Your task to perform on an android device: In the Solid explorer app, rename Movie folder name to Webseries
Image 0: 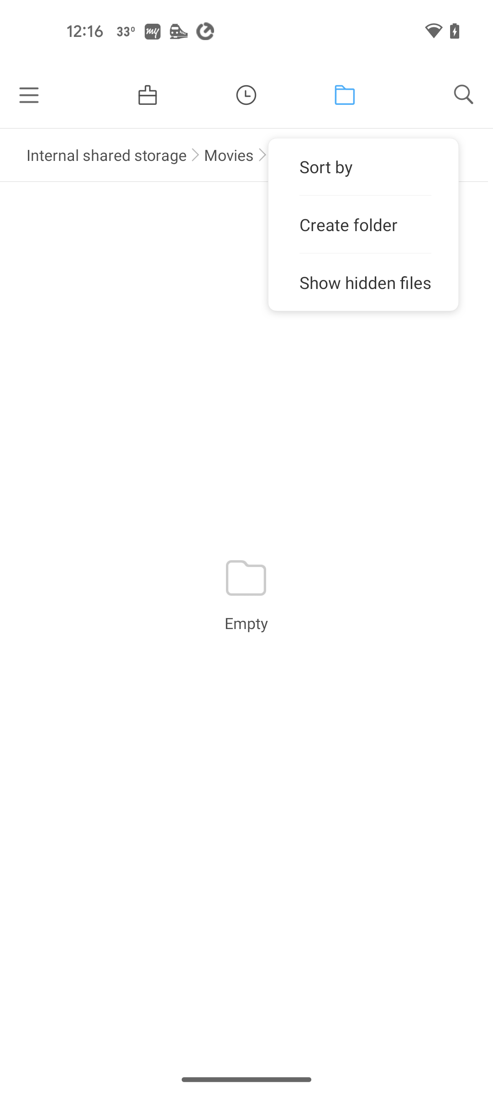
Open solid explorer
Step 0: open app "Solid Explorer"
Image 1: 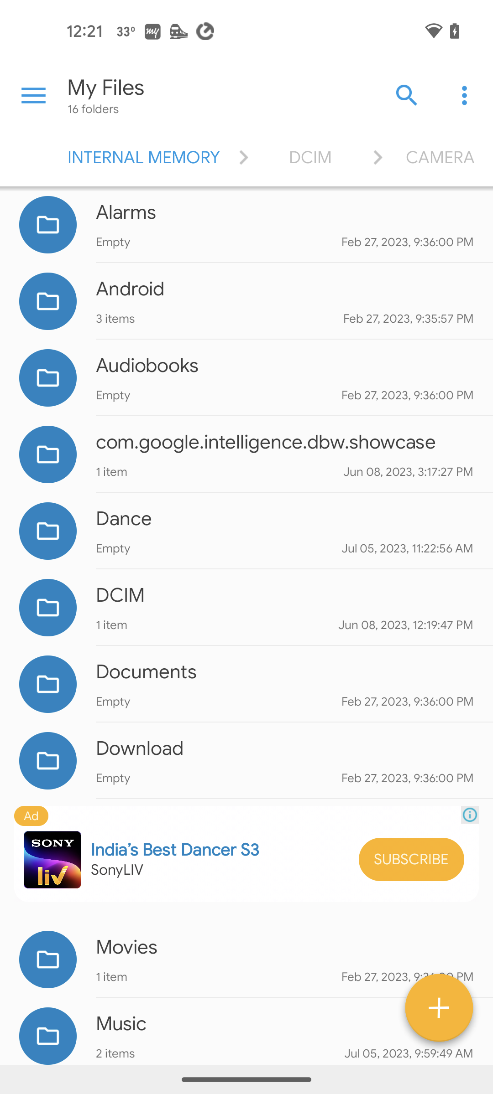
click on the icon of movies folder
Step 1: click (48, 960)
Image 2: 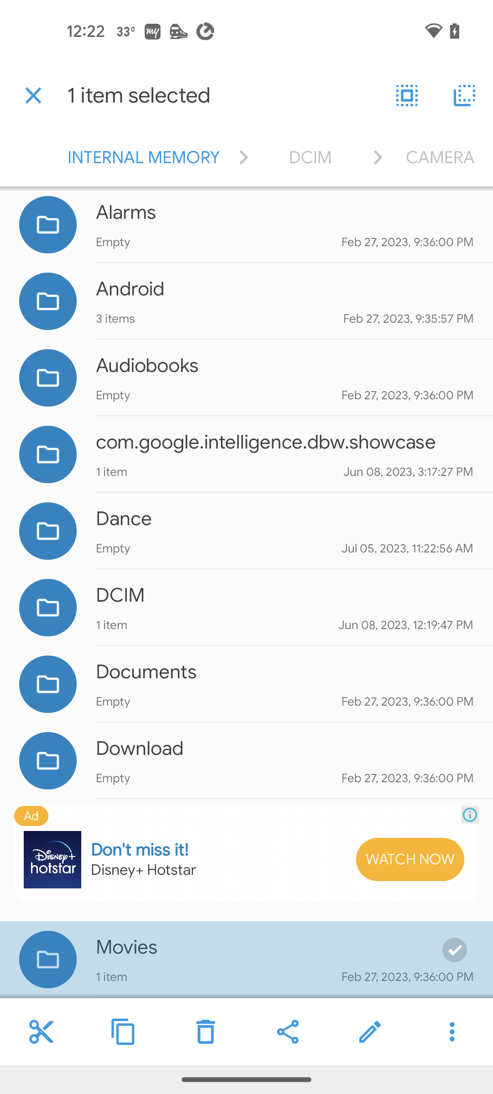
click on edit icon
Step 2: click (285, 1022)
Image 3: 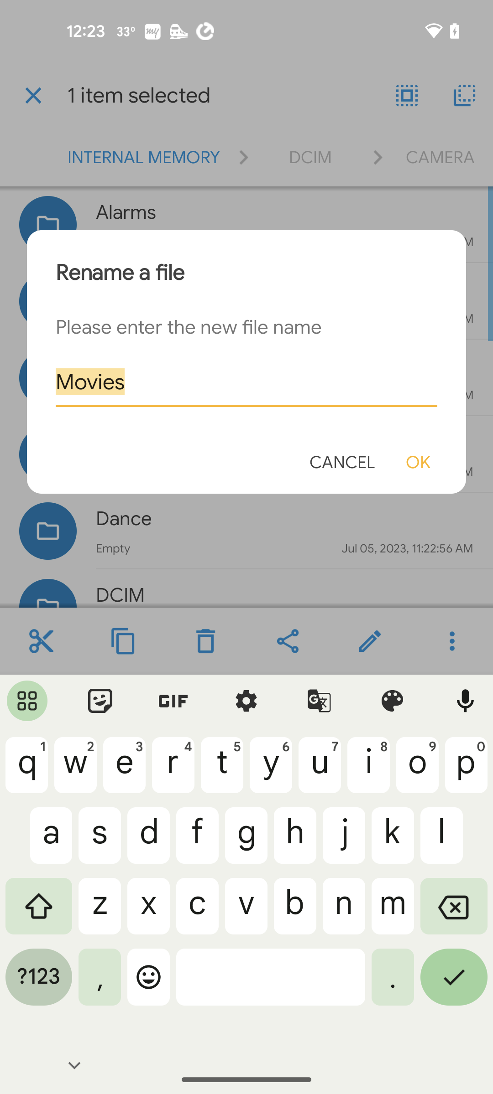
rename movies folder to Webseries
Step 3: type "Webseries"
Image 4: 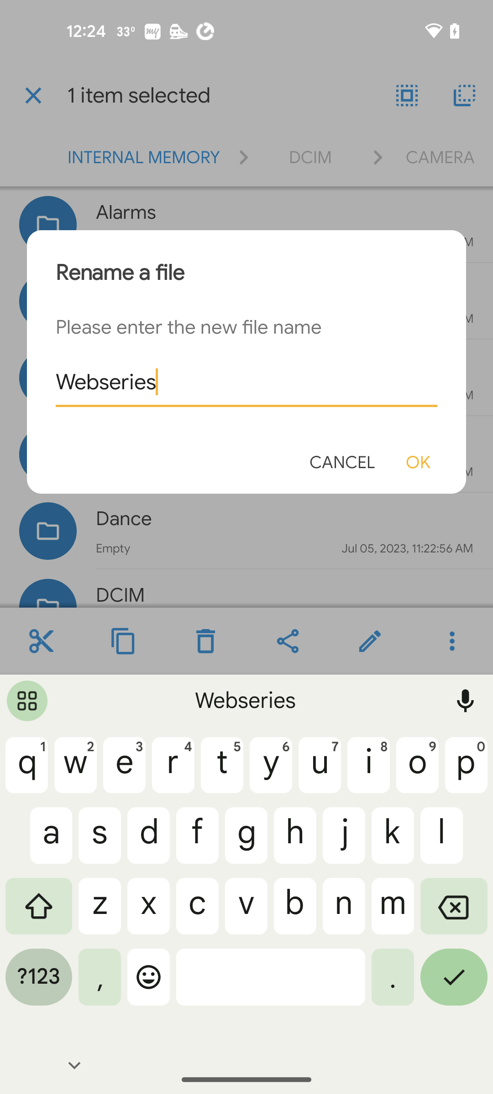
Click on OK button
Step 4: click (418, 462)